Your task to perform on an android device: Although I've owned athletic shoes in the past, I'm looking for Jordan shoes right now. For sneakers with the Jordan brand, use the Nike app.
Image 0: 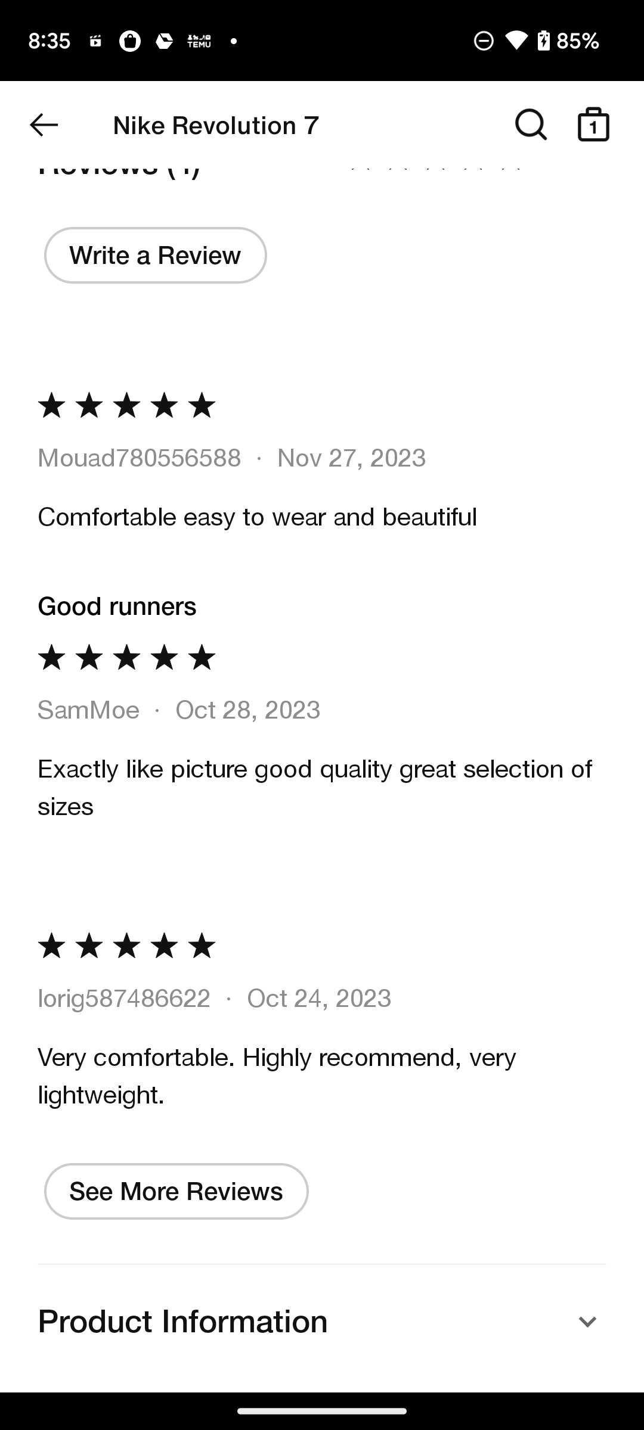
go back to the previous page
Step 0: press back button
Image 1: 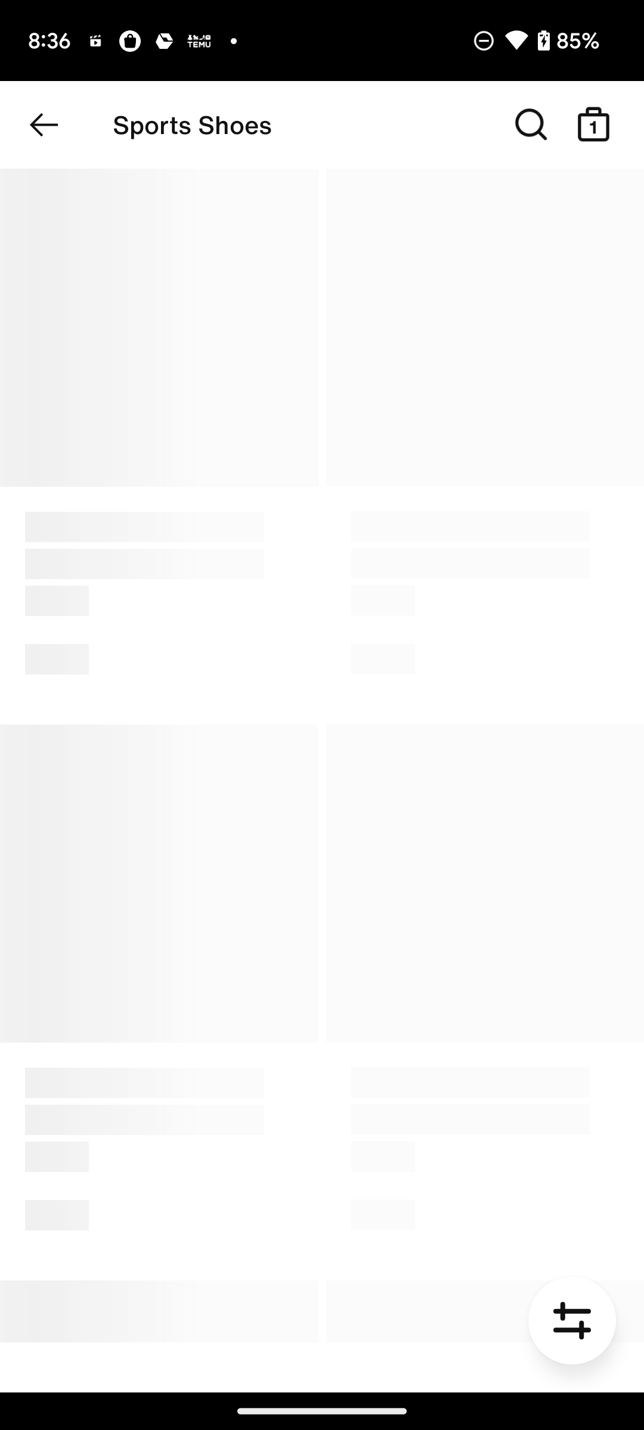
go back to the previous page
Step 1: wait
Image 2: 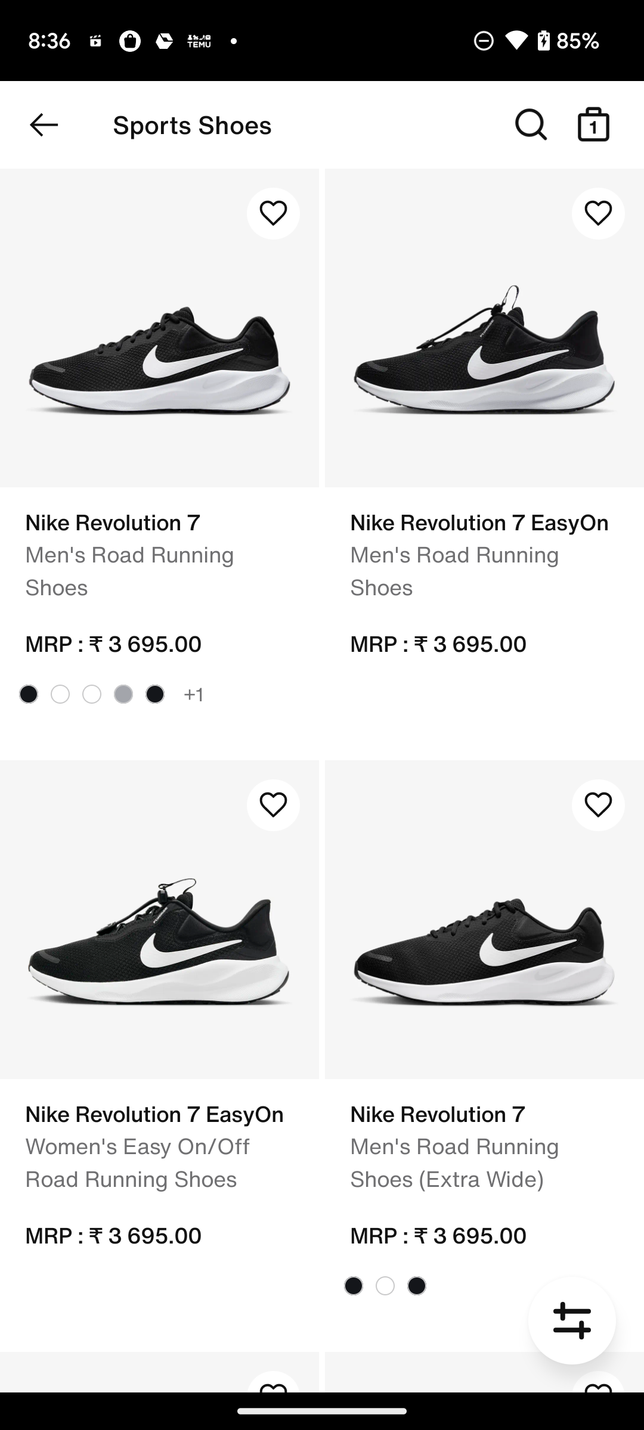
Click on the Filter icon at the bottom right corner of the screen
Step 2: click (572, 1320)
Image 3: 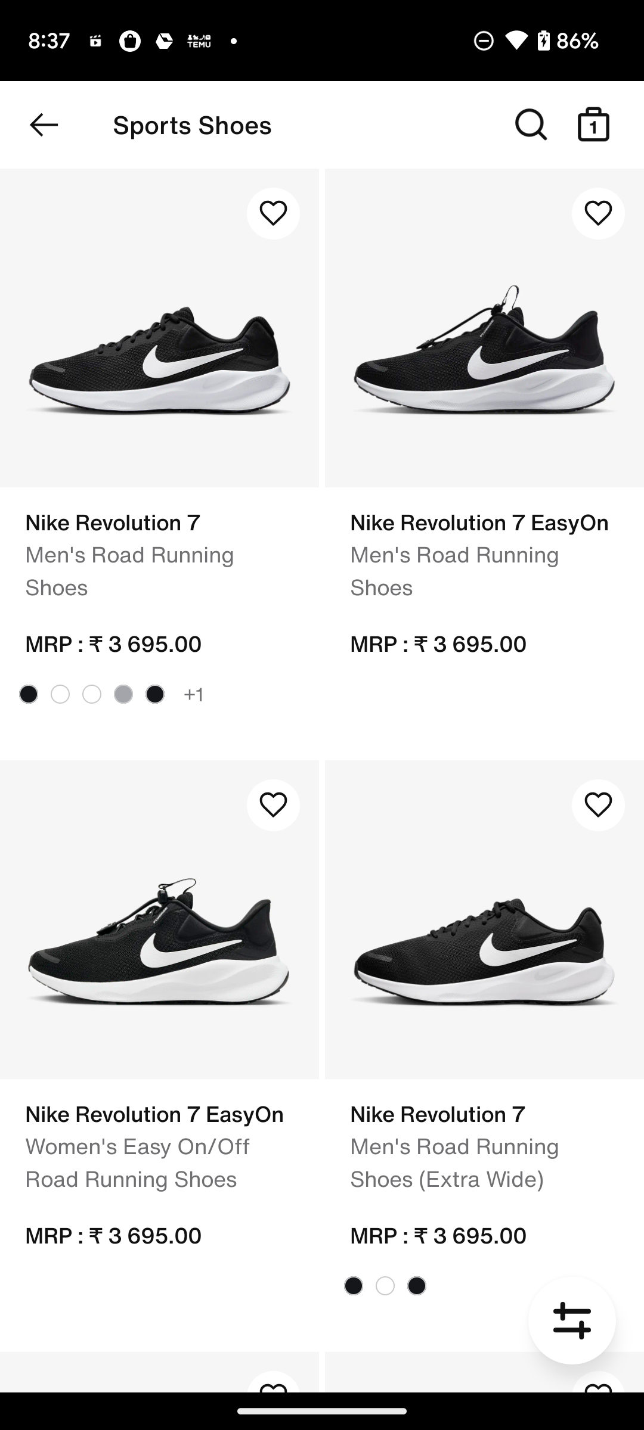
Click on the Filter icon at the bottom right corner of the screen
Step 3: wait
Image 4: 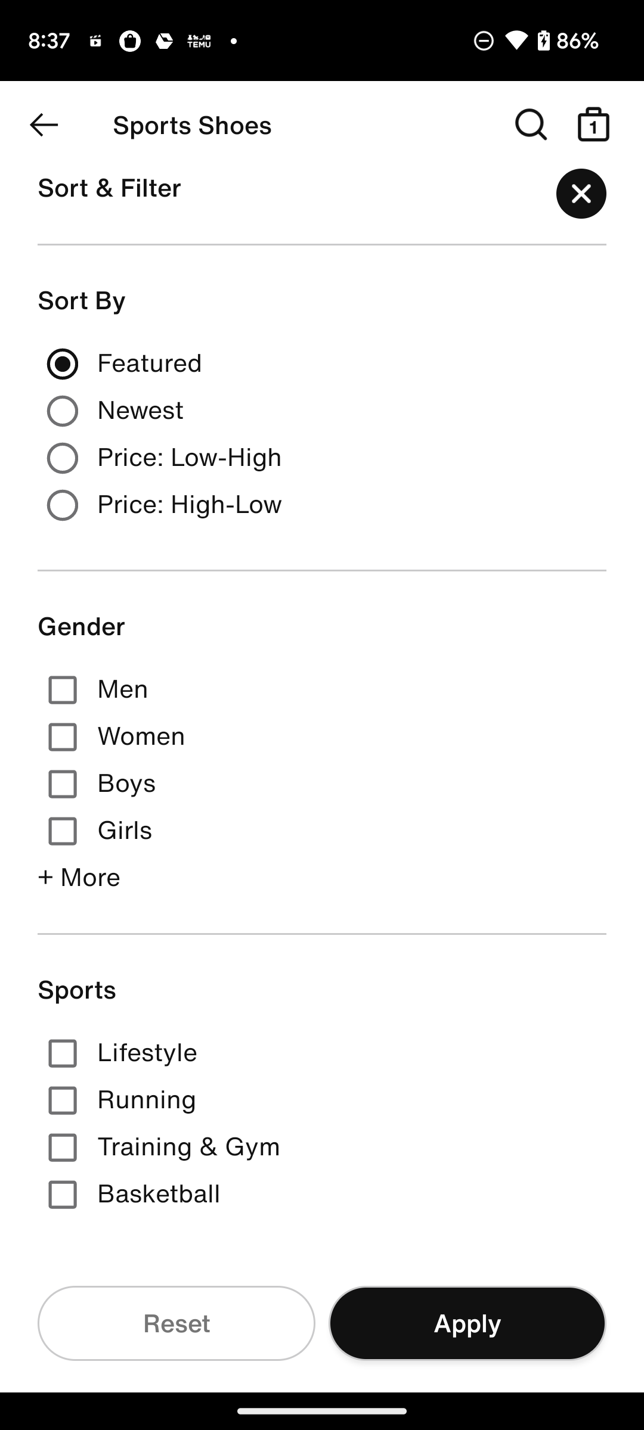
swipe up for Brand Filter
Step 4: scroll down
Image 5: 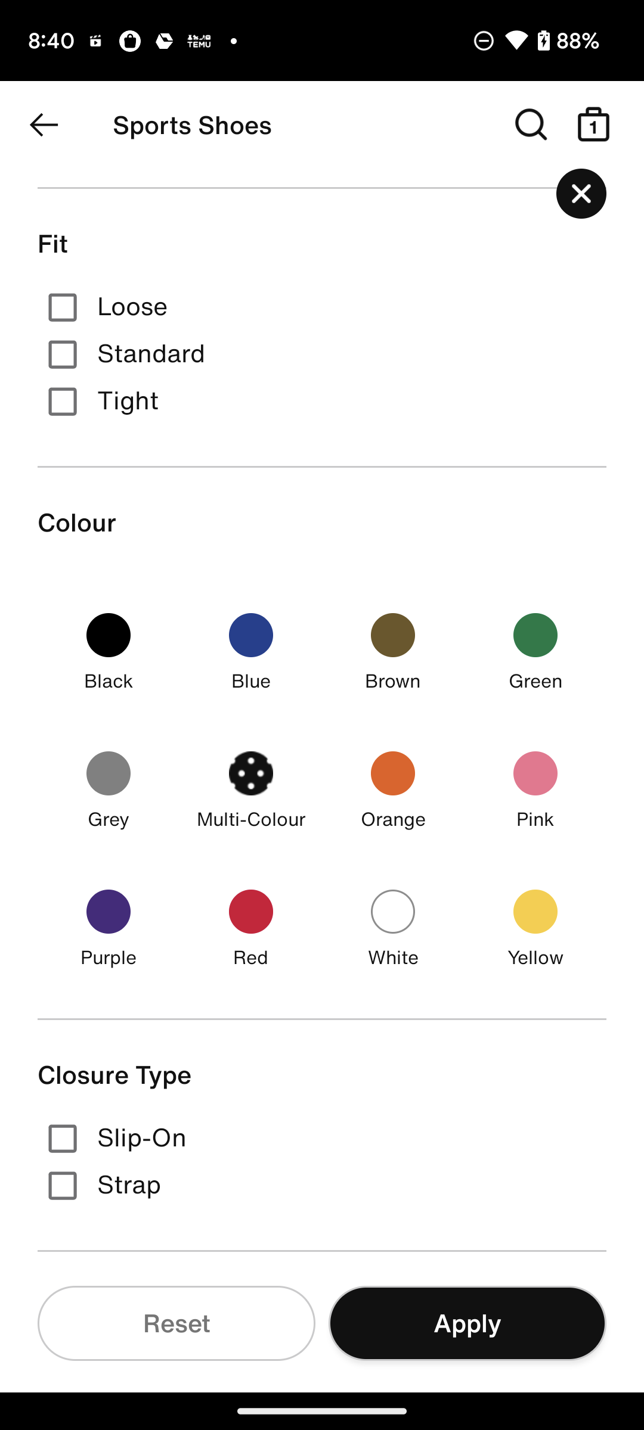
swipe up for Brand Filter
Step 5: scroll down
Image 6: 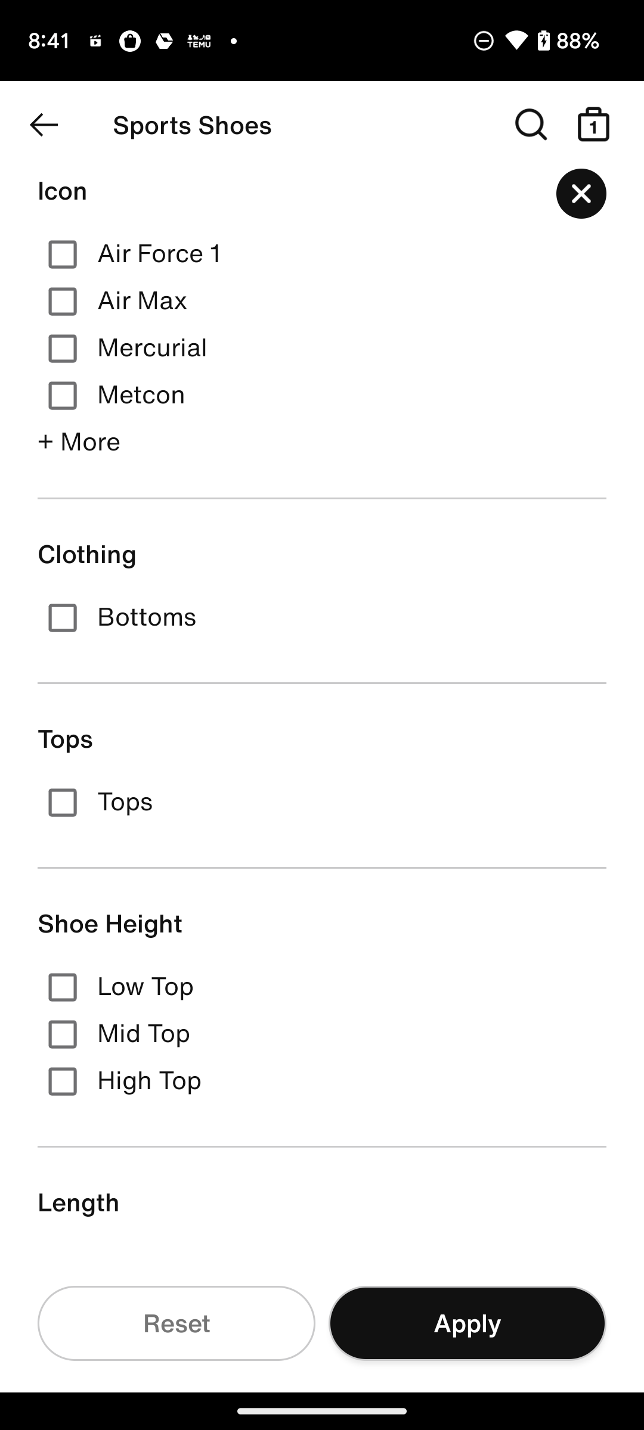
swipe up for Brand Filter
Step 6: scroll down
Image 7: 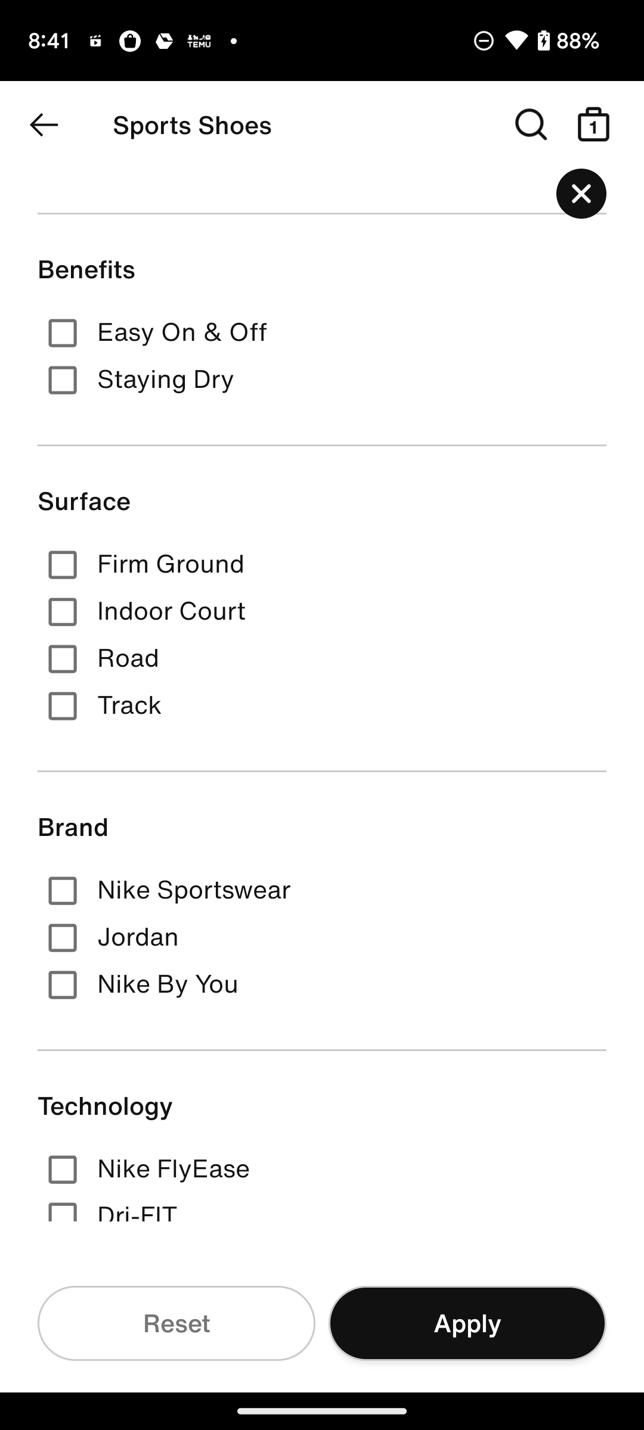
Click on the check box of Jordan Brand
Step 7: click (57, 941)
Image 8: 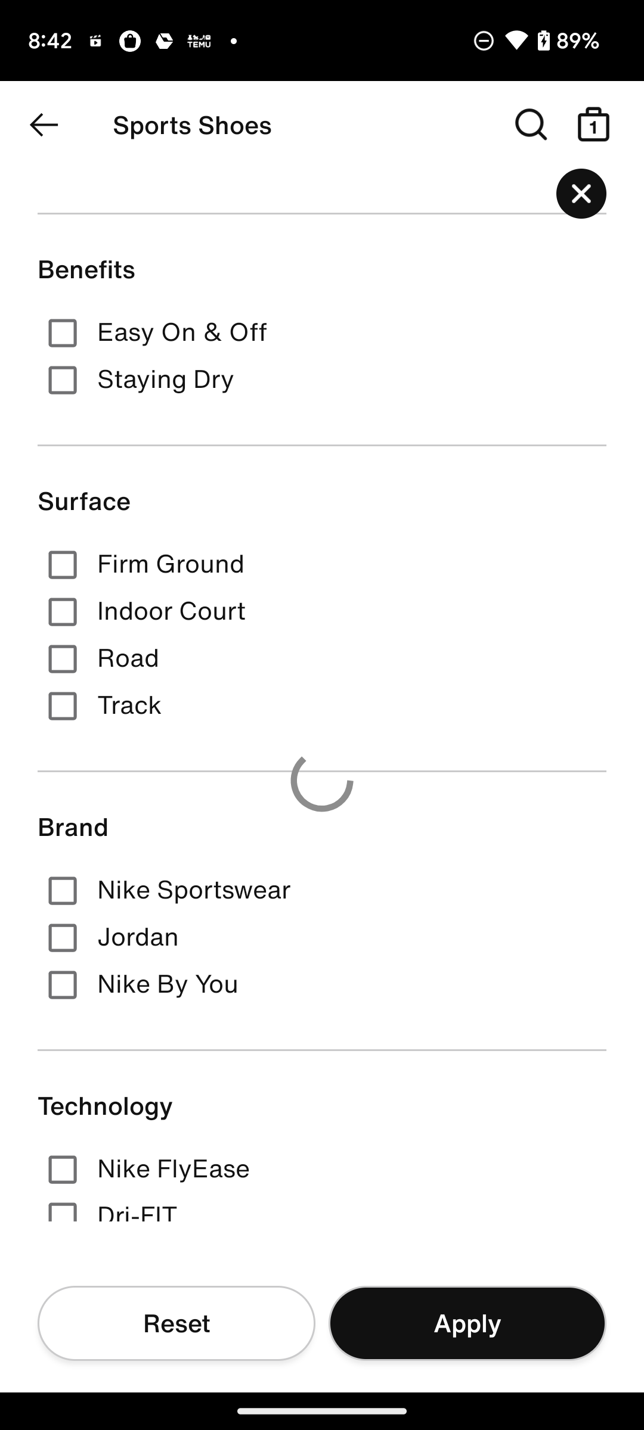
Click on the check box of Jordan Brand
Step 8: wait
Image 9: 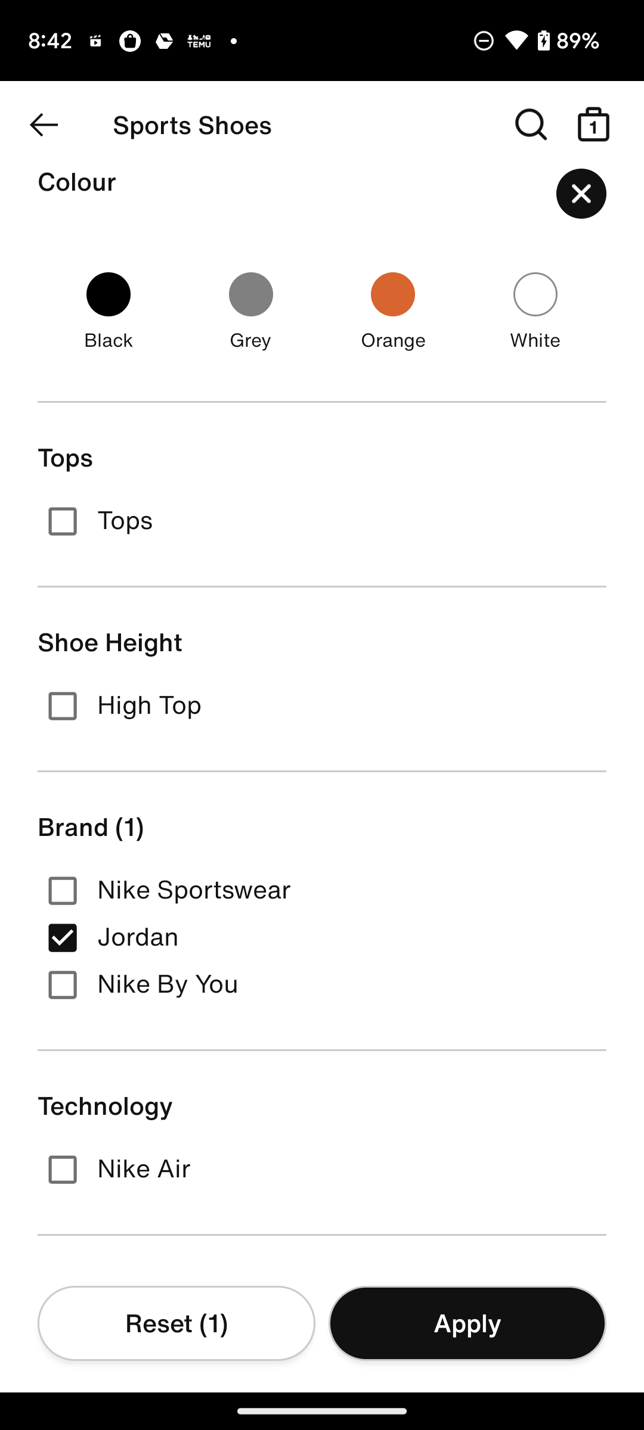
Click on the Apply button at the bottom right corner of the screen
Step 9: click (467, 1323)
Image 10: 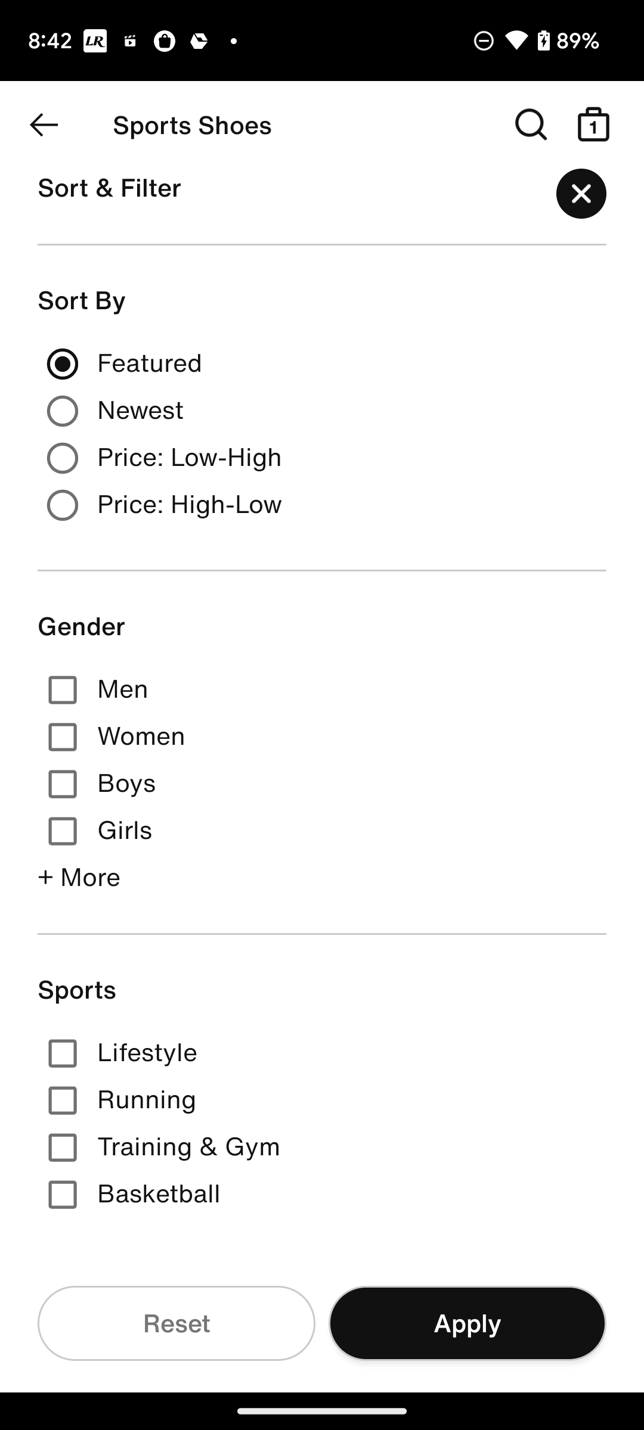
Click on the Apply button at the bottom right corner of the screen
Step 10: wait
Image 11: 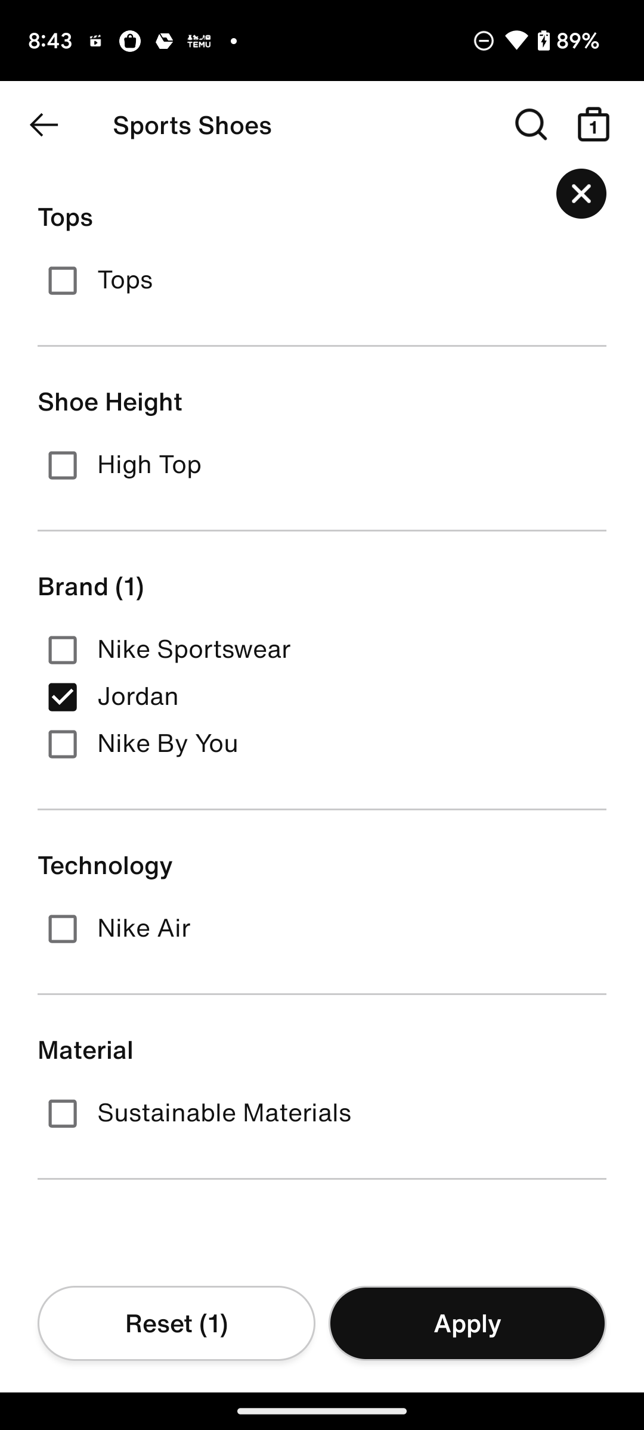
Click on the Apply button at the bottom of the screen
Step 11: click (467, 1323)